Your task to perform on an android device: Go to Nike app & apply the Organic Cotton filter
Image 1: 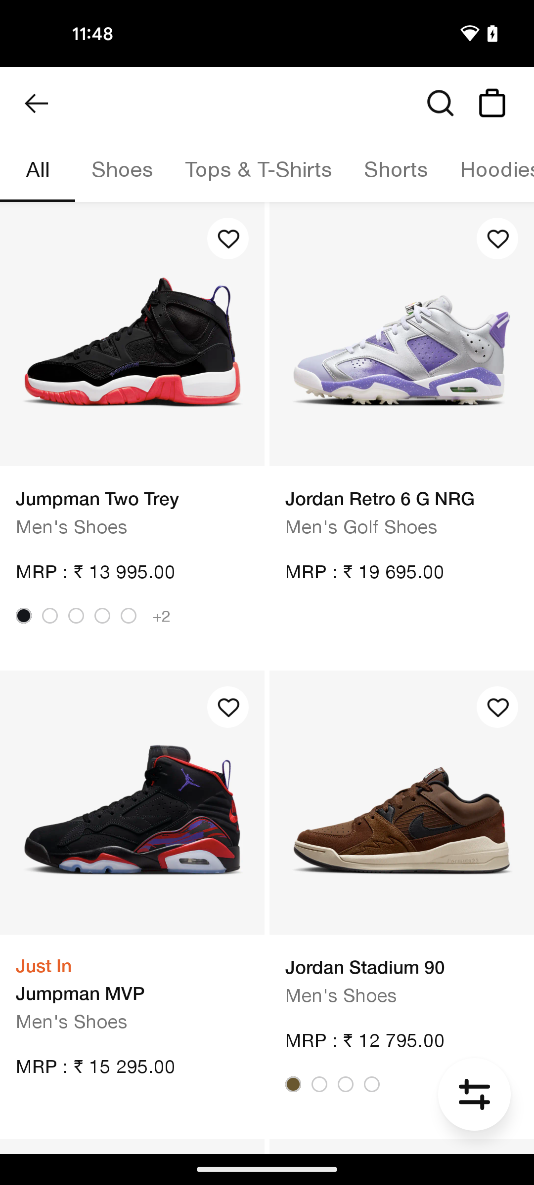
click on the filter icon at the bottom right corner of the screen
Step 1: click (474, 1094)
Image 3: 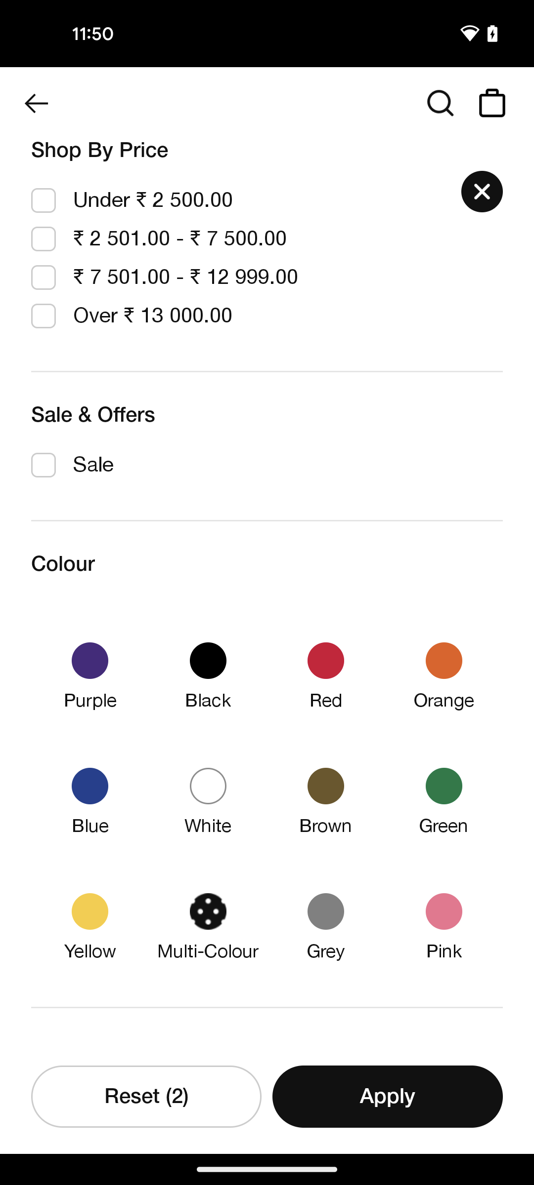
scroll down to view more options
Step 3: scroll down
Image 4: 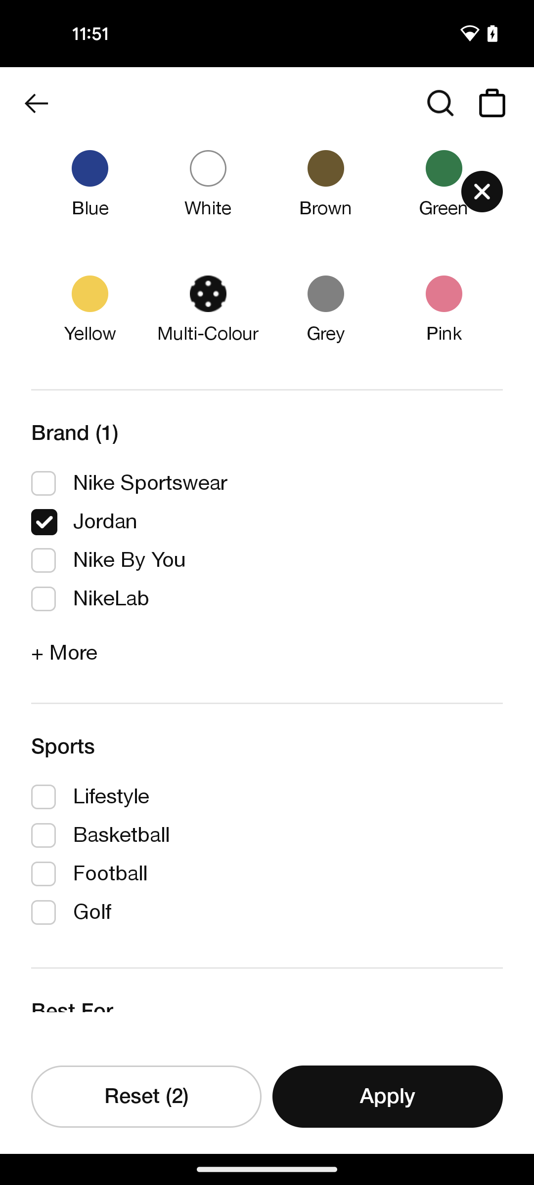
scroll down to view more options
Step 4: scroll down
Image 5: 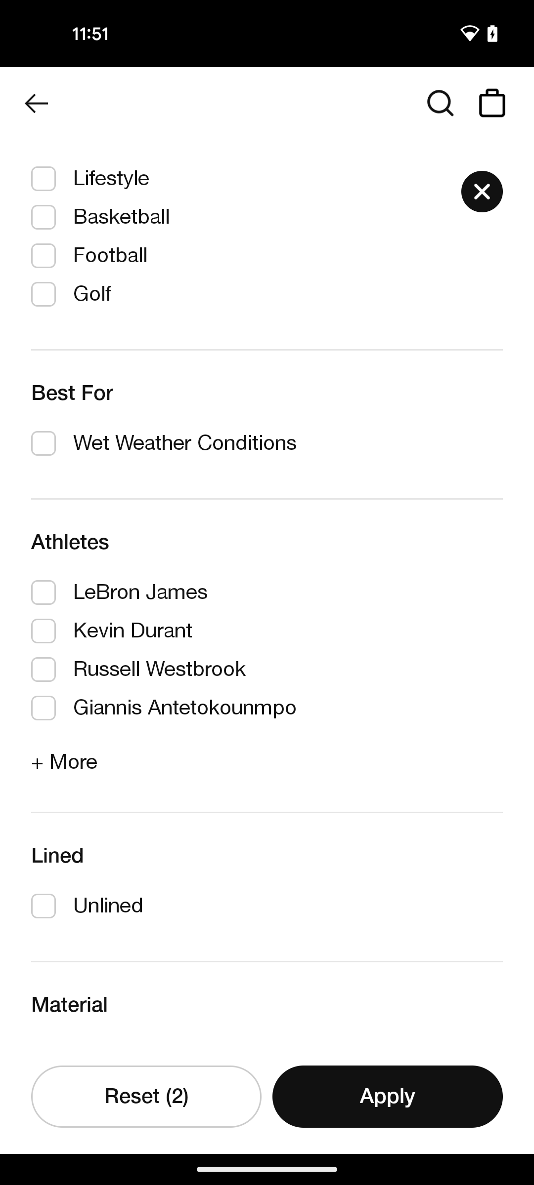
scroll down to view more options
Step 5: scroll down
Image 6: 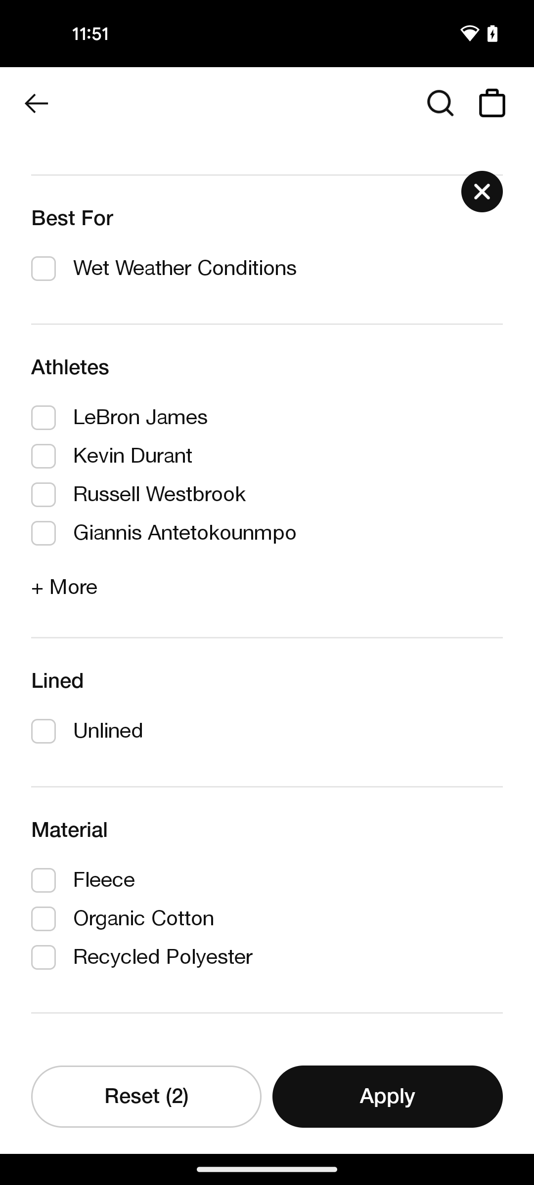
select the Organic Cotton option under Material filter
Step 6: click (44, 915)
Image 7: 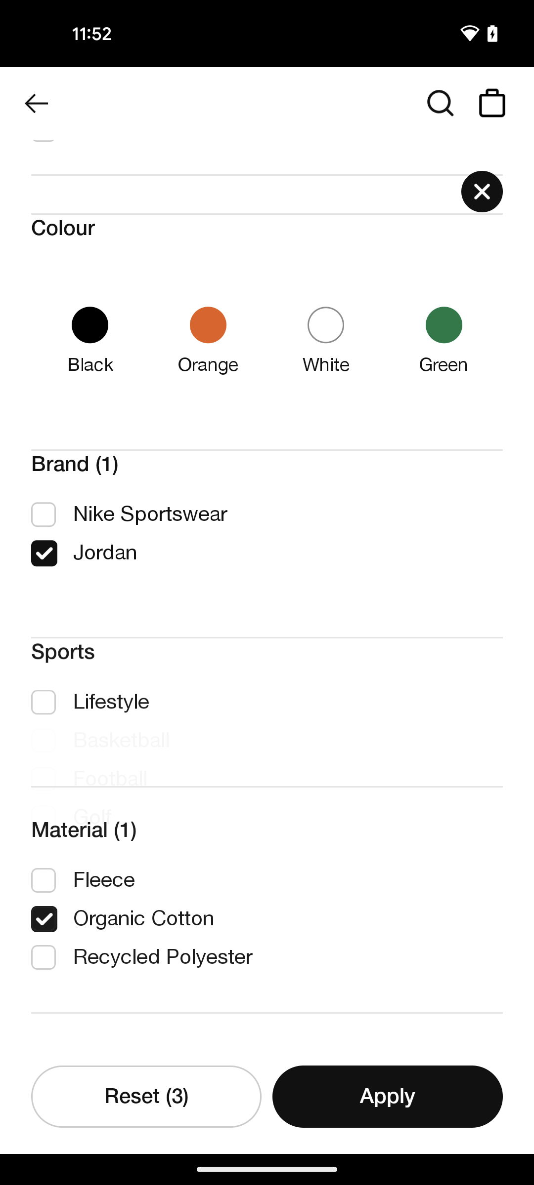
click on the Apply button at the bottom right corner of the screen
Step 7: click (387, 1096)